Your task to perform on an android device: Open the Todoist app and add a due date of July 28, 2023 for Shopping Task.
Image 0: 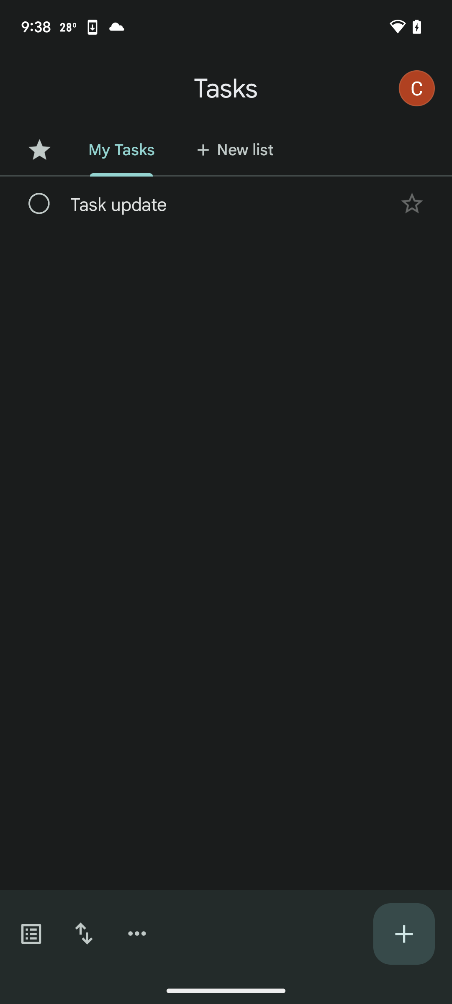
Open the Todoist app 
Step 0: open app "Todoist"
Image 1: 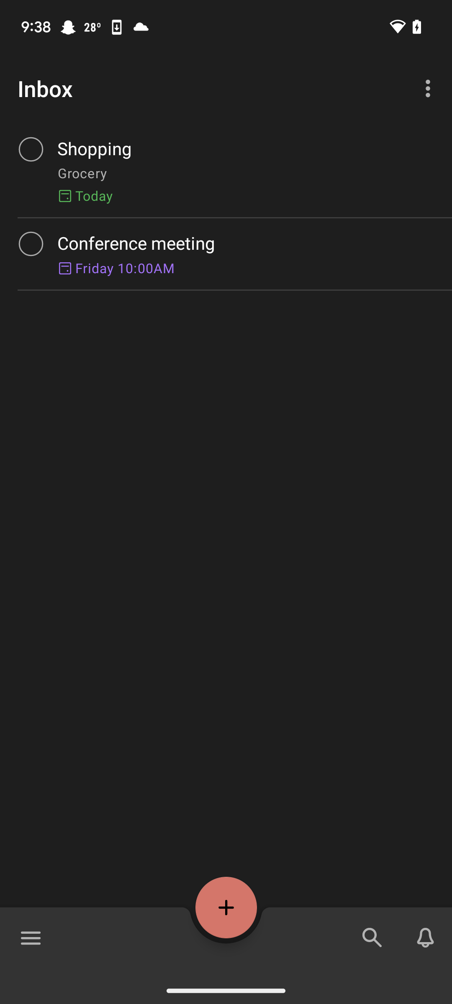
Click on the shopping task 
Step 1: click (246, 173)
Image 2: 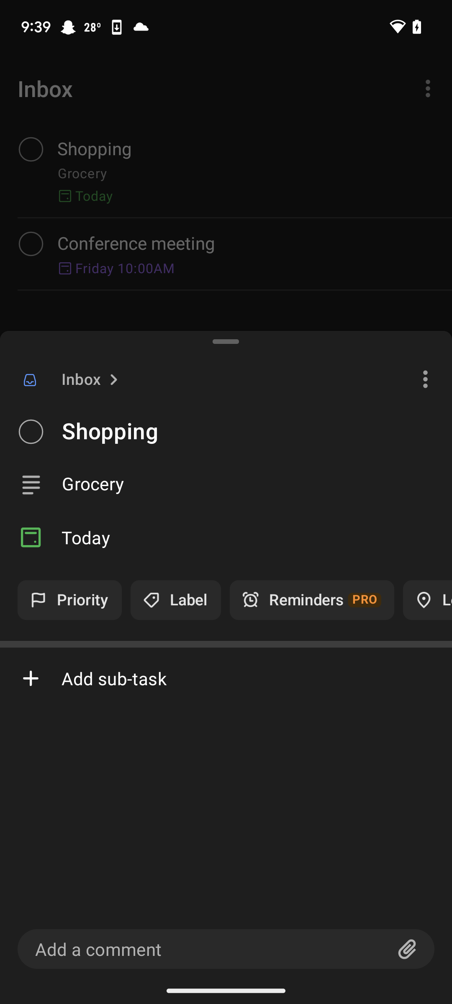
click on the today 
Step 2: click (86, 537)
Image 3: 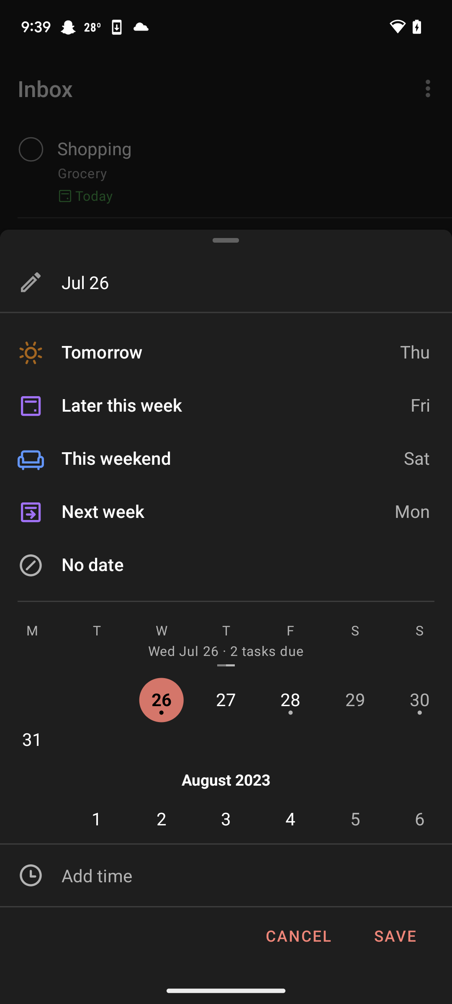
Select the due date as July 28.
Step 3: click (290, 706)
Image 4: 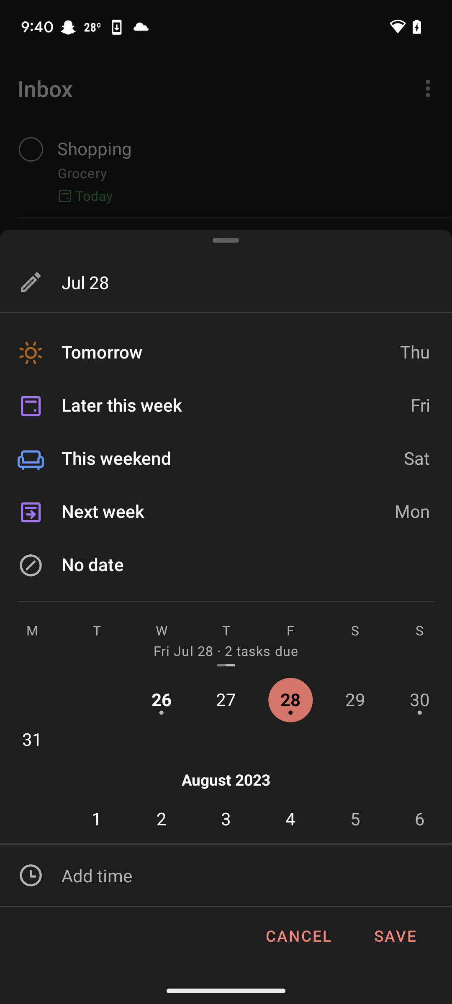
Click on the save button
Step 4: click (354, 944)